Your task to perform on an android device: On the Booking.com app, search for the hotels in Amsterdam, Netherlands, for my upcoming trip from December 17th to December 21st.
Image 0: 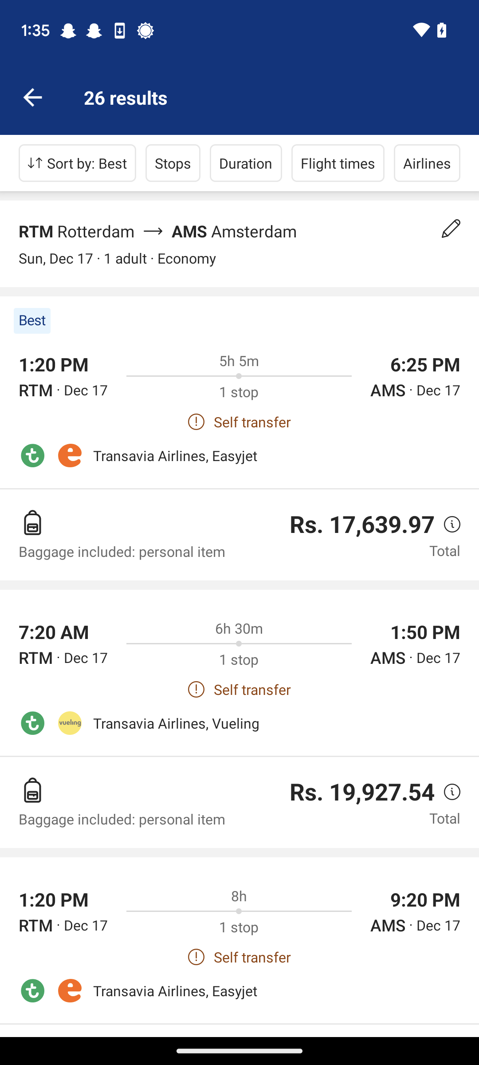
Go back to the home screen of the app.
Step 0: press back button
Image 2: 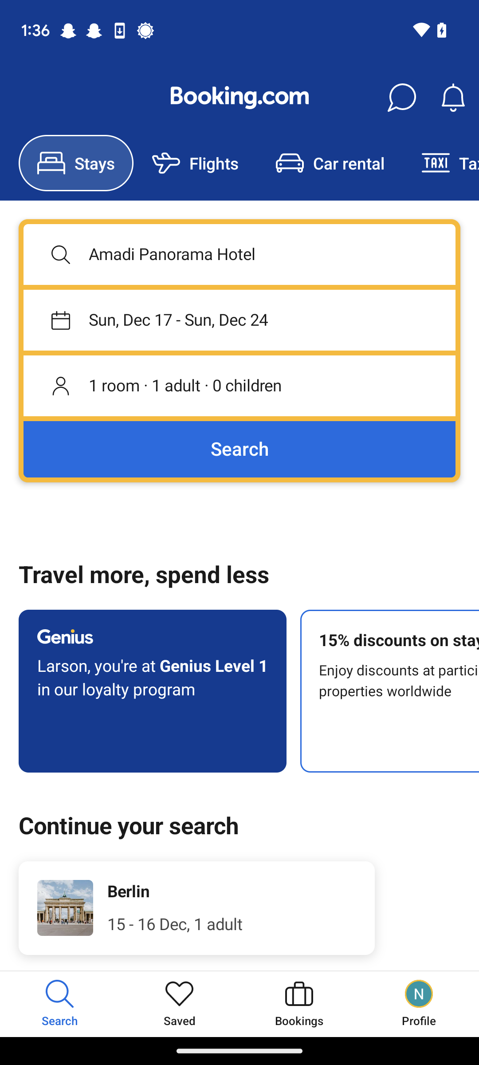
Click on the destination tab.
Step 2: click (239, 254)
Image 4: 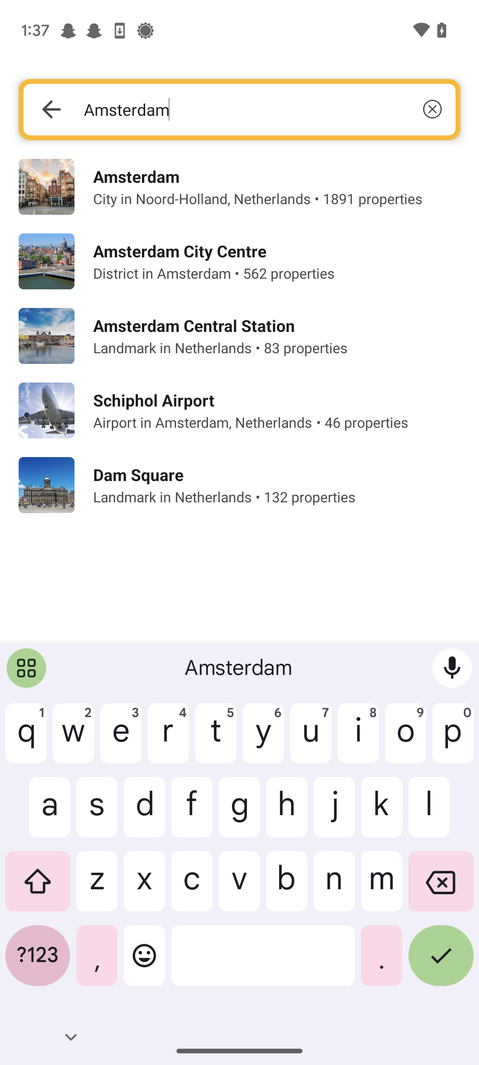
Click on the first search result.
Step 4: click (239, 186)
Image 5: 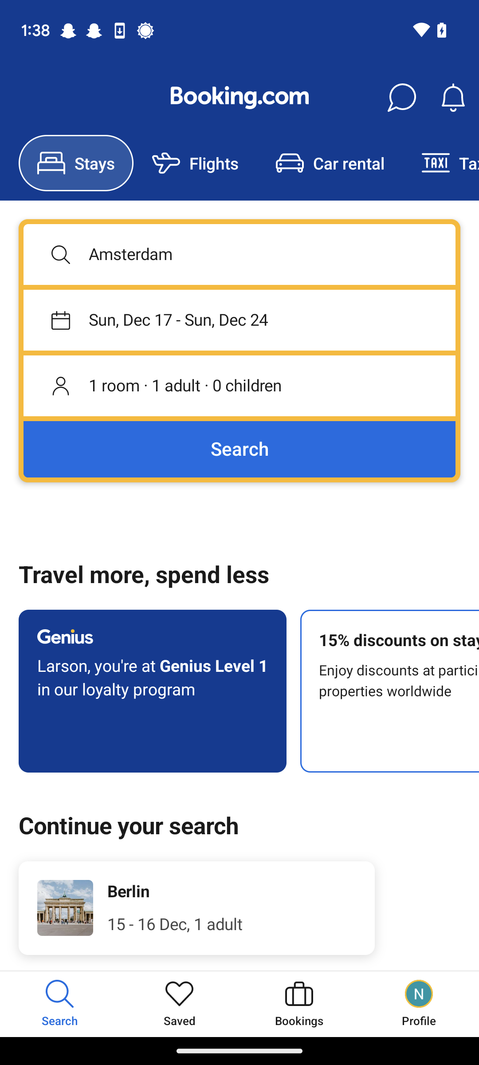
Click on the date tab.
Step 5: click (239, 320)
Image 6: 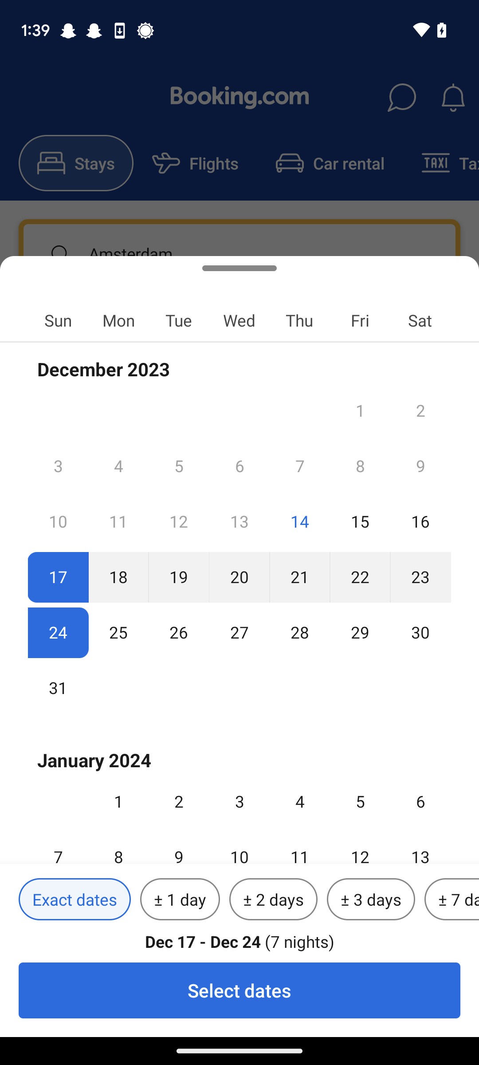
Select the dates from December 17th to December 21st.
Step 6: click (58, 563)
Image 9: 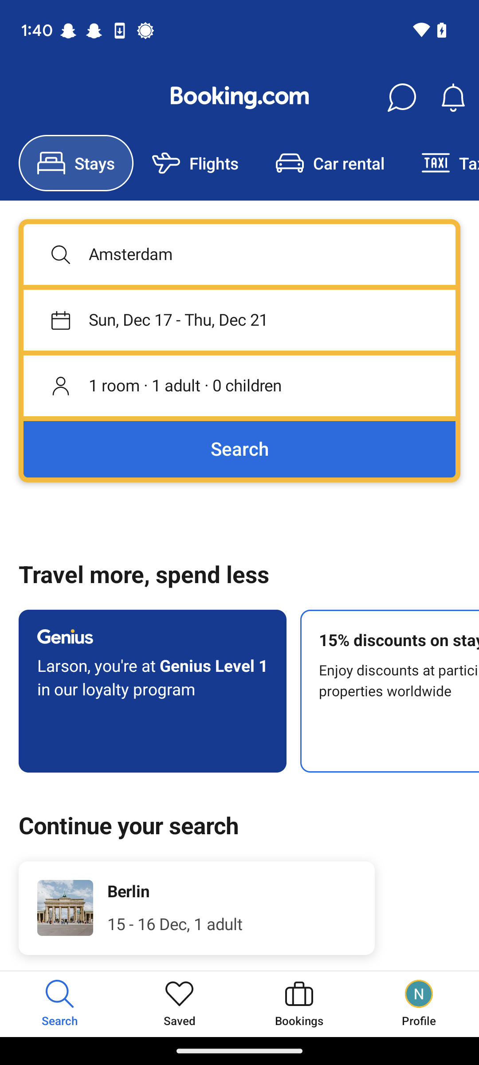
Click on the Search tab.
Step 9: click (239, 449)